Your task to perform on an android device: In the Amazon app , Browse for soft toys in the toys category in the Books and toys section and open the first searched result .
Image 0: 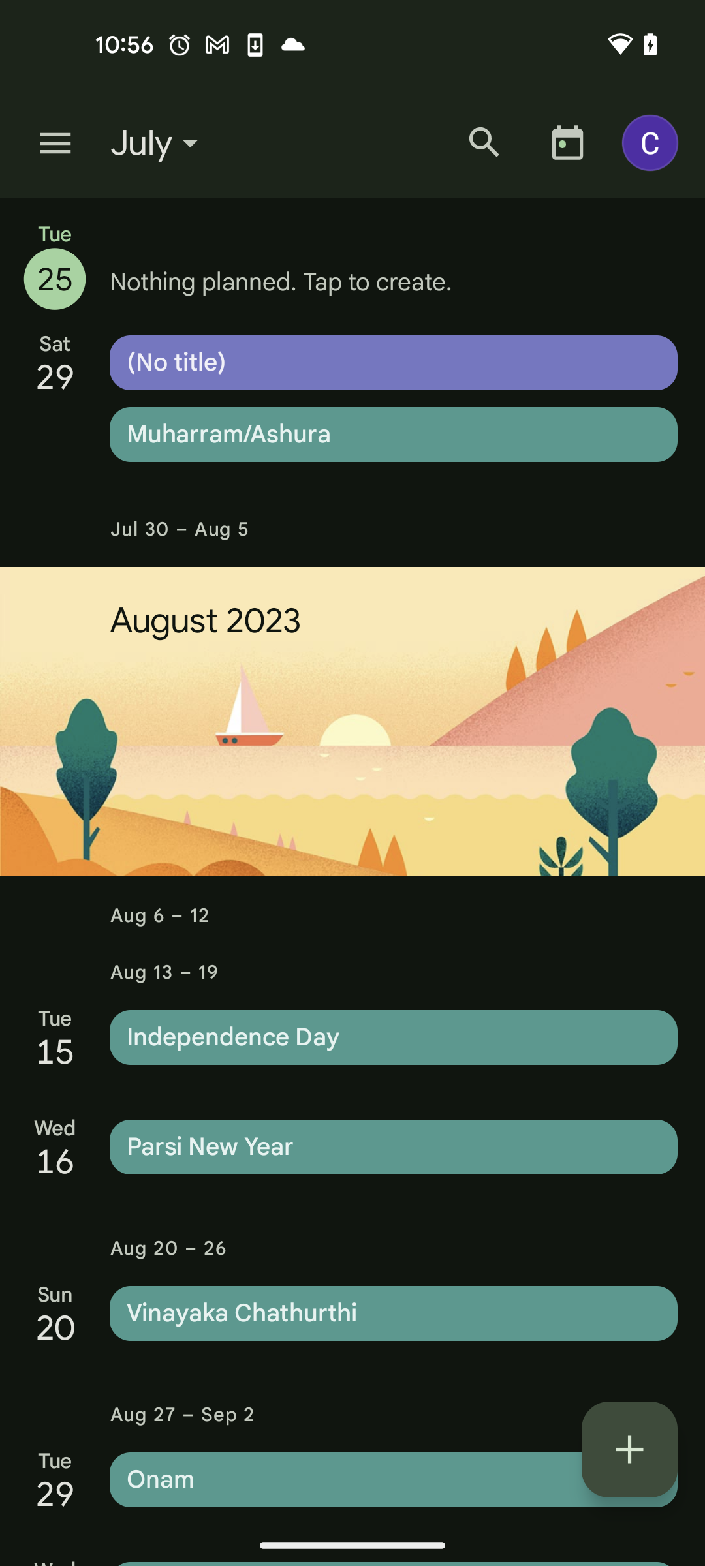
Open the Amazon app
Step 0: open app "Amazon"
Image 1: 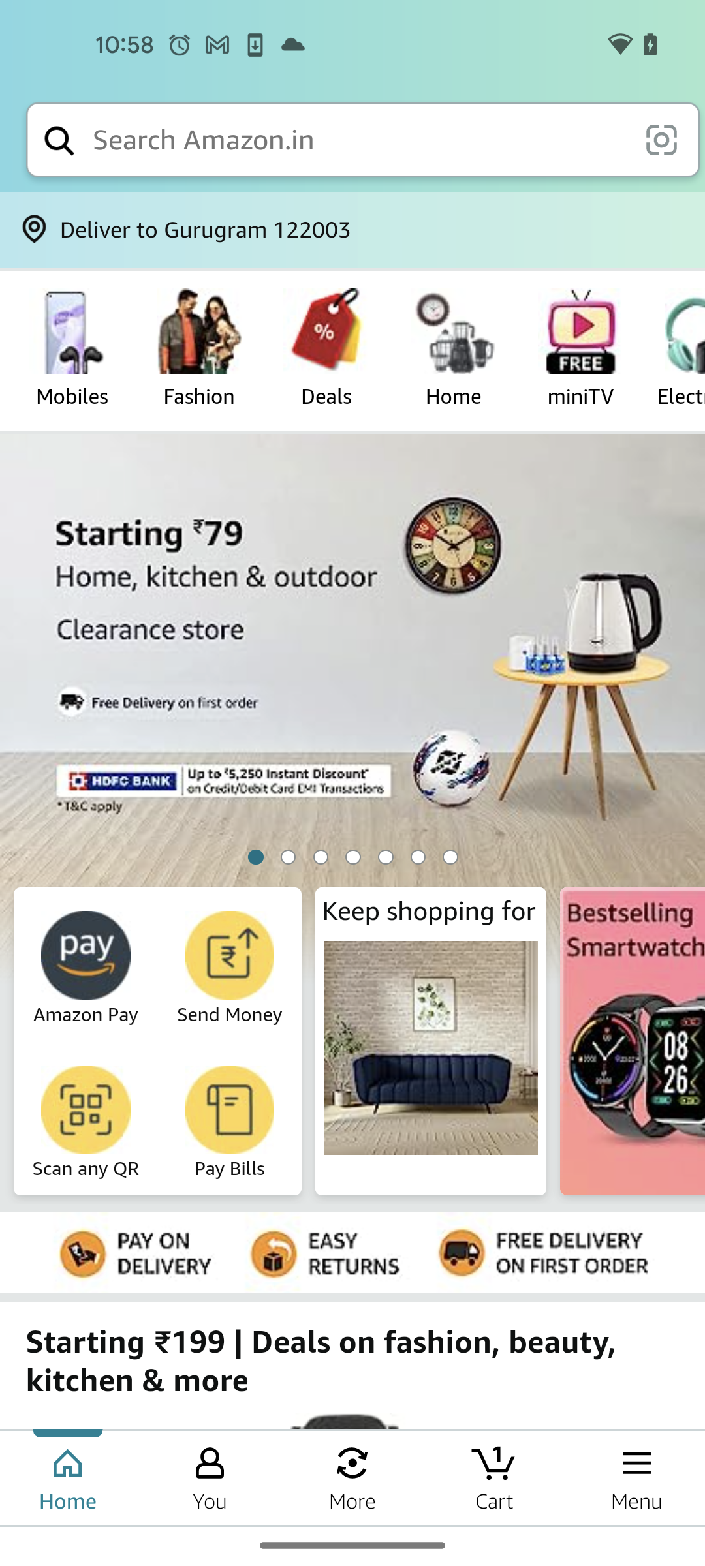
Swipe left the categories section
Step 1: scroll right
Image 2: 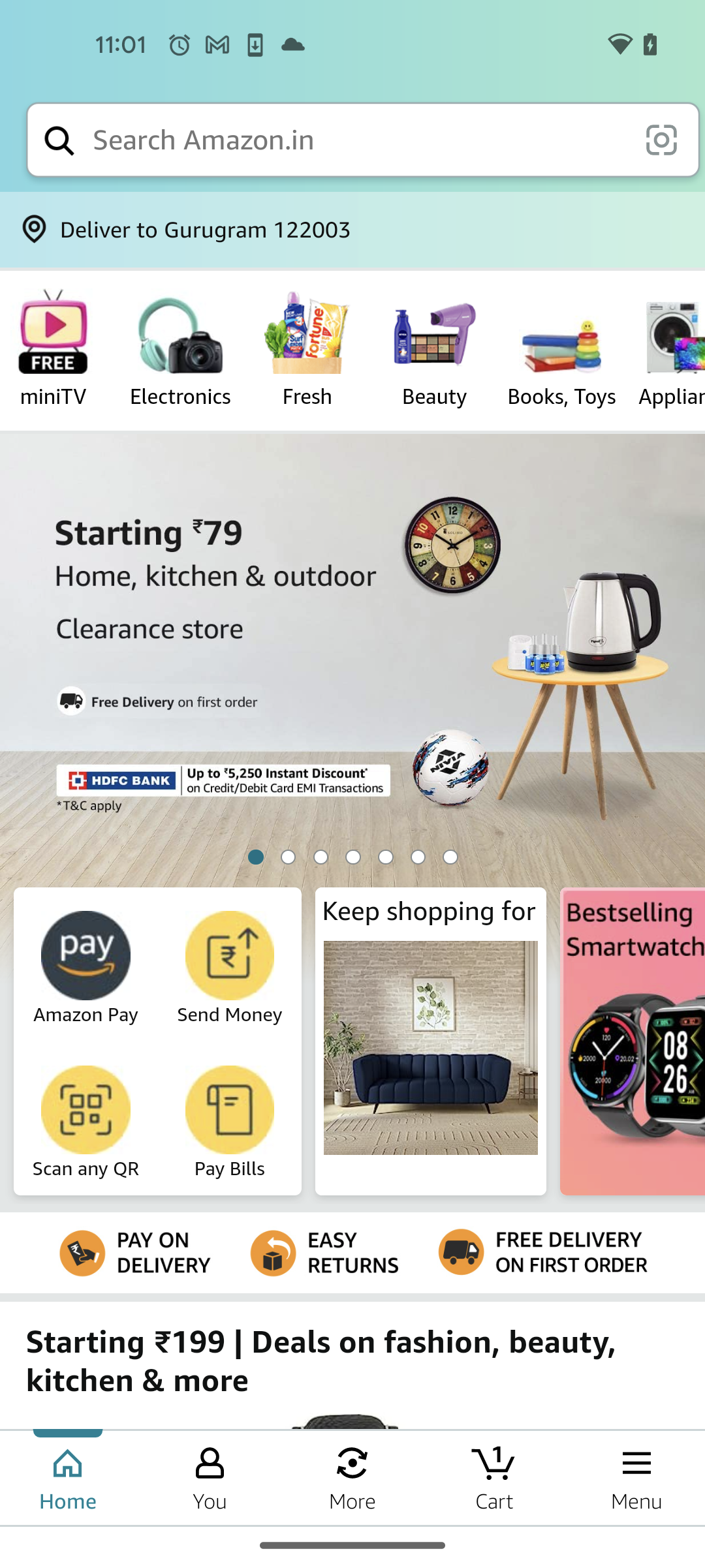
Go to the Books and toys categories
Step 2: click (561, 348)
Image 4: 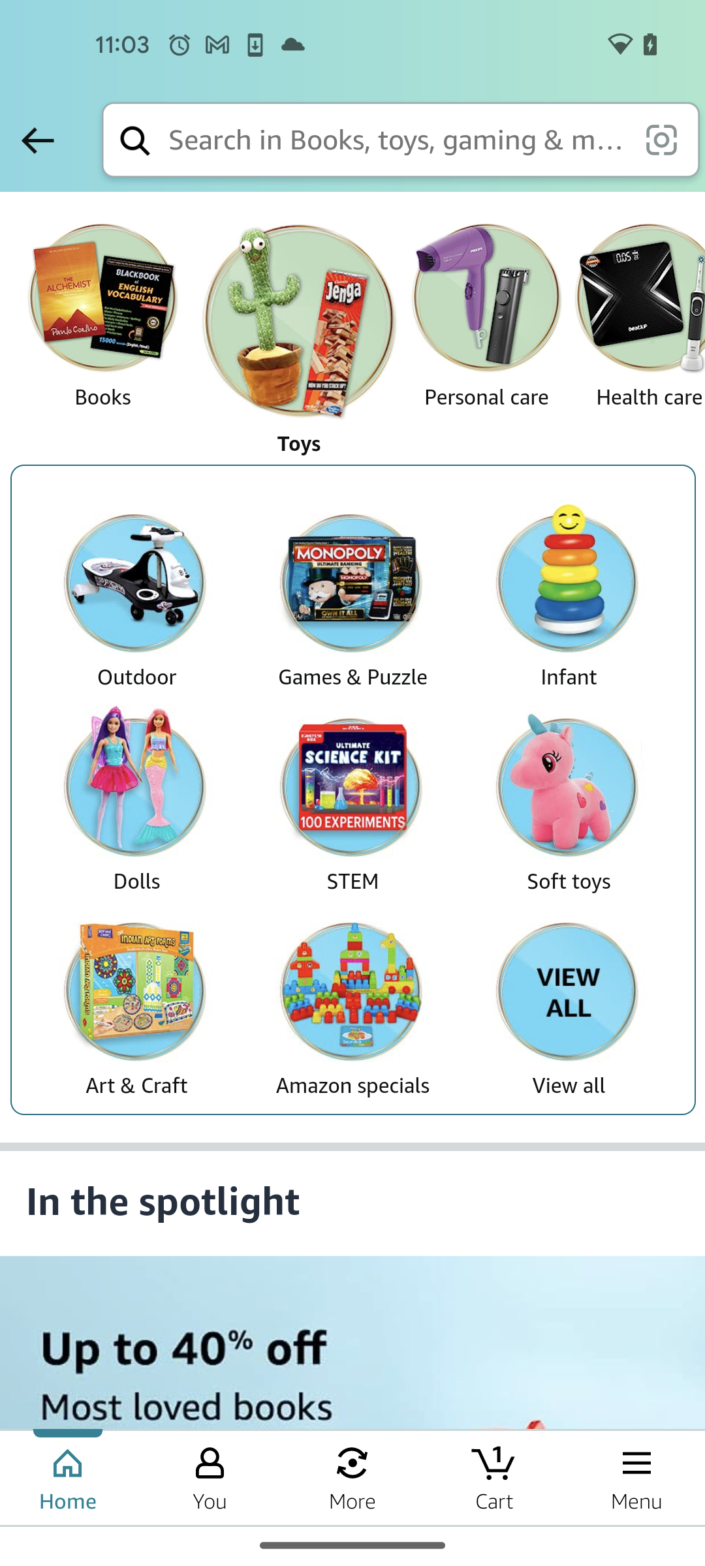
Click on the soft toys category
Step 4: click (568, 800)
Image 5: 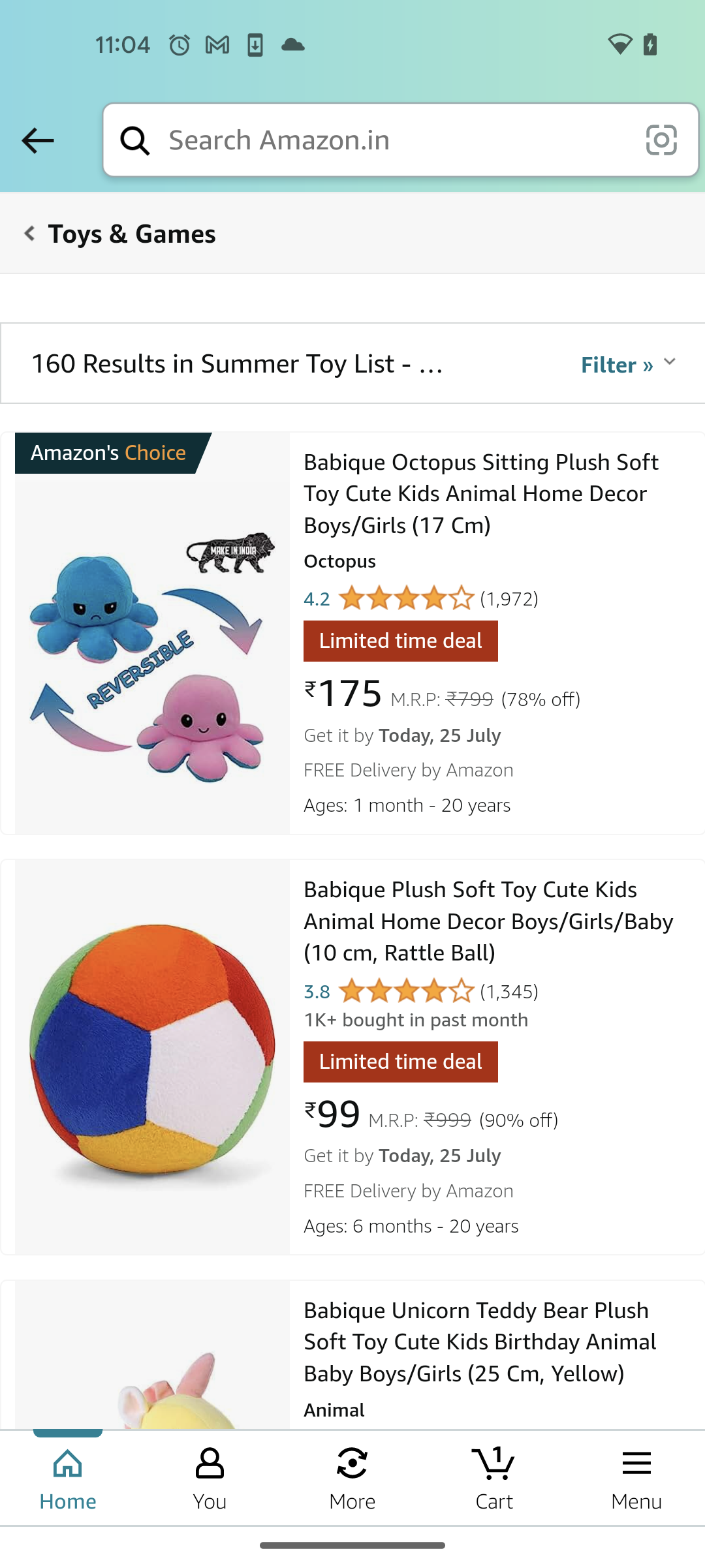
Open the first searched result
Step 5: click (492, 493)